Your task to perform on an android device: Mike, my gym trainer, wants to see my general improvement, thus I'd want to share my tracking activity progress to his email address, mike.waggoner@hotwater.com, via gmail.
Image 0: 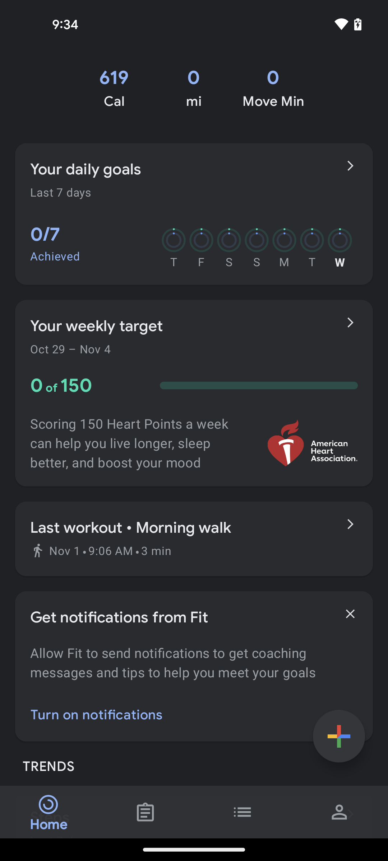
click on the Journal tab at the bottom of the screen
Step 0: click (145, 812)
Image 2: 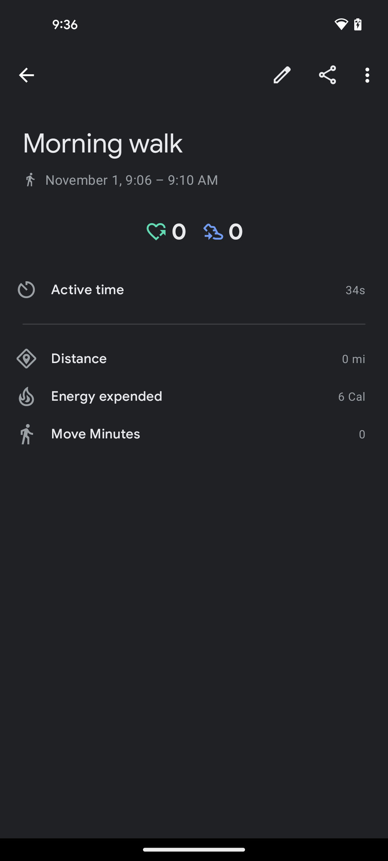
click on the share icon
Step 2: click (328, 75)
Image 3: 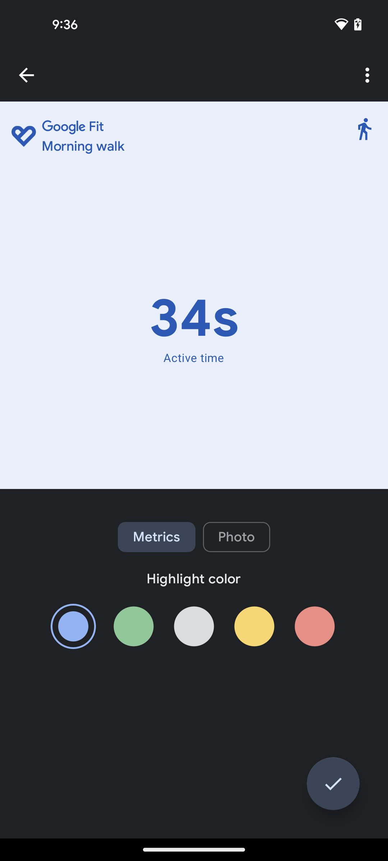
click on the tick icon at the bottom right corner of the screen
Step 3: click (333, 784)
Image 4: 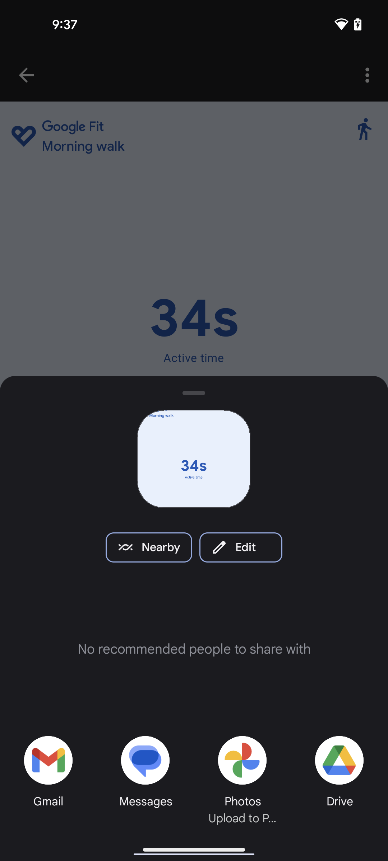
select the Gmail app
Step 4: click (56, 759)
Image 5: 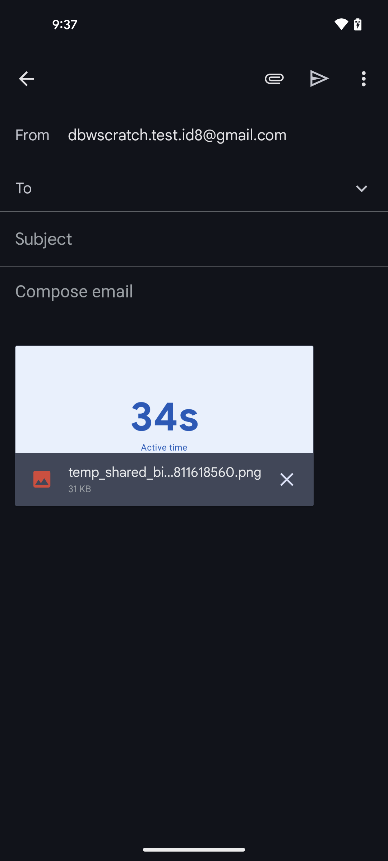
click on the receiver I'd section
Step 5: click (205, 188)
Image 6: 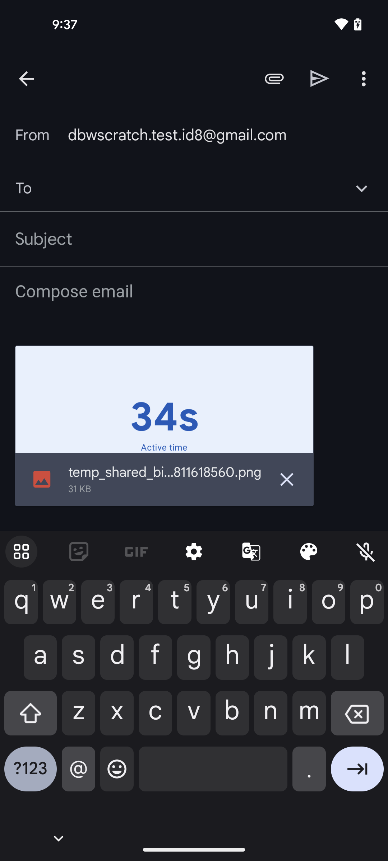
enter the email I'd mike.waggoner@hotwater.com
Step 6: type "mike.waggoner@hotwater.com"
Image 7: 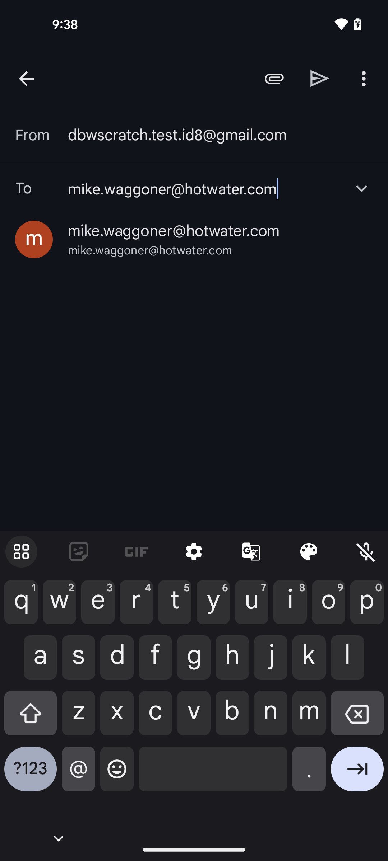
click on the email id
Step 7: click (150, 250)